Your task to perform on an android device: In the Wynk Music app , create a playlist titled as evergreen and add the "The last ride ,Levels and Baller songs to the playlist .
Image 0: 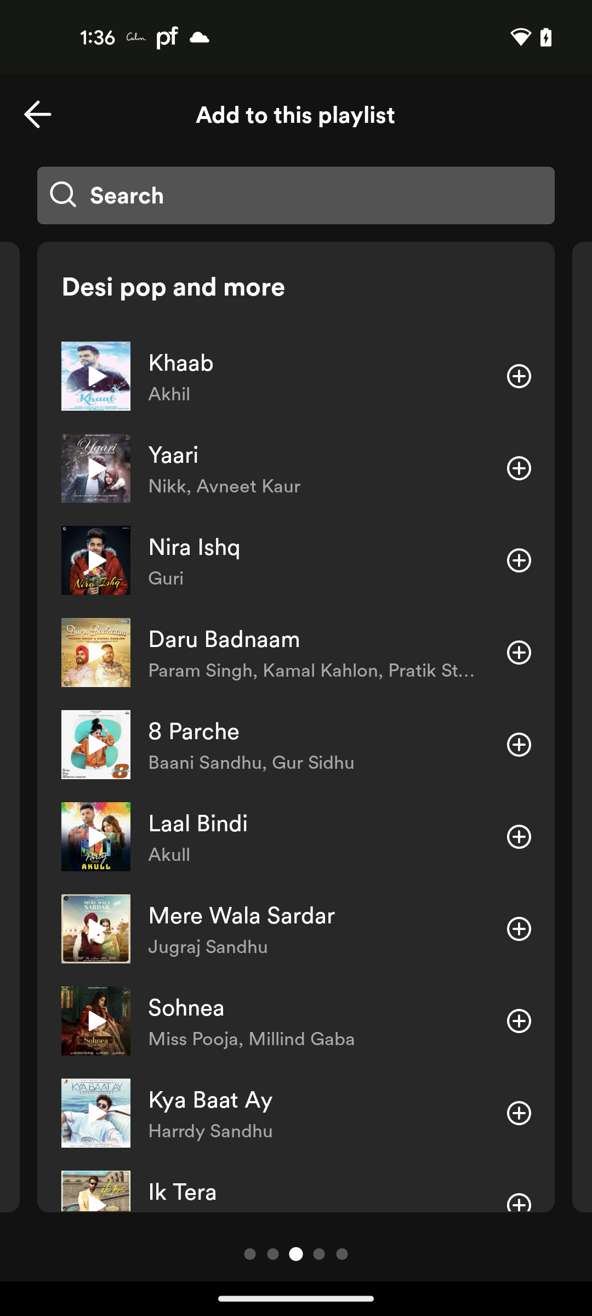
Open the Wynk Music app
Step 0: open app "Wynk Music"
Image 1: 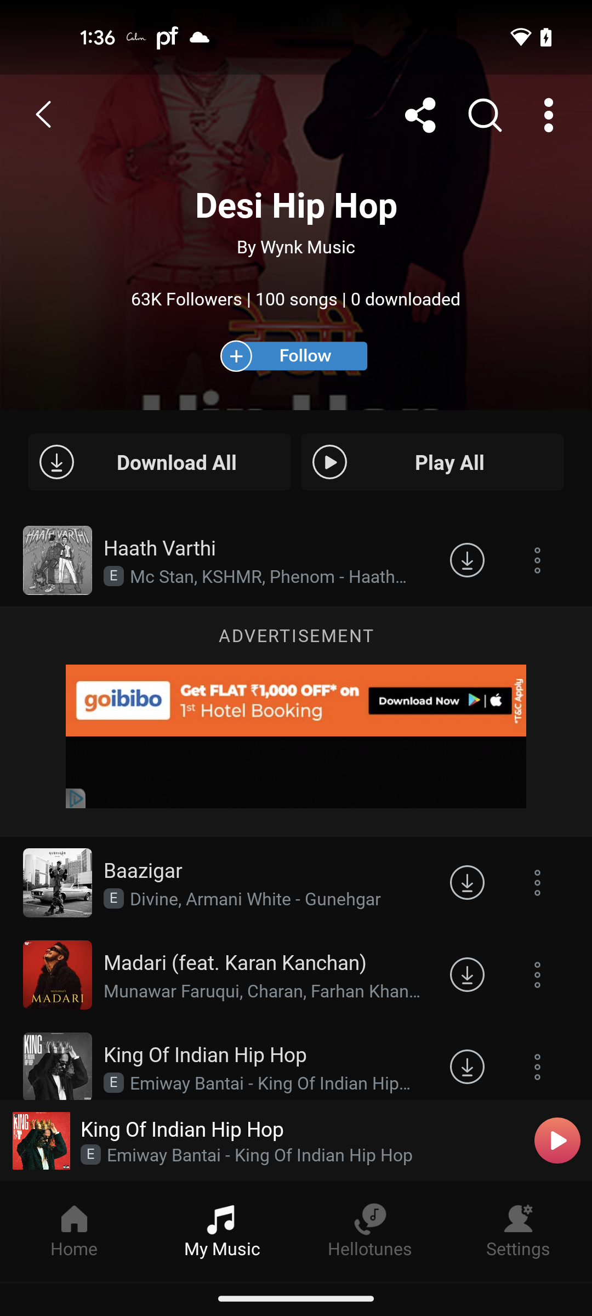
Get back to the previous page of the My Music section of the Wynk music app
Step 1: press back button
Image 2: 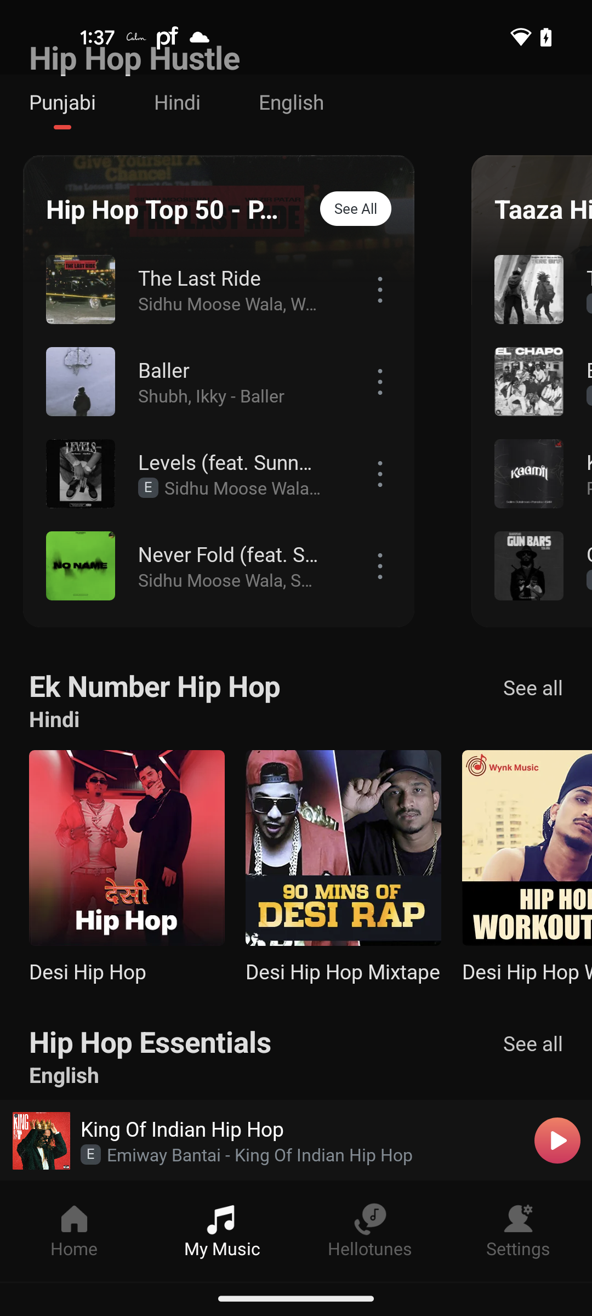
Click on the The last Ride songs three dot more button
Step 2: click (374, 291)
Image 3: 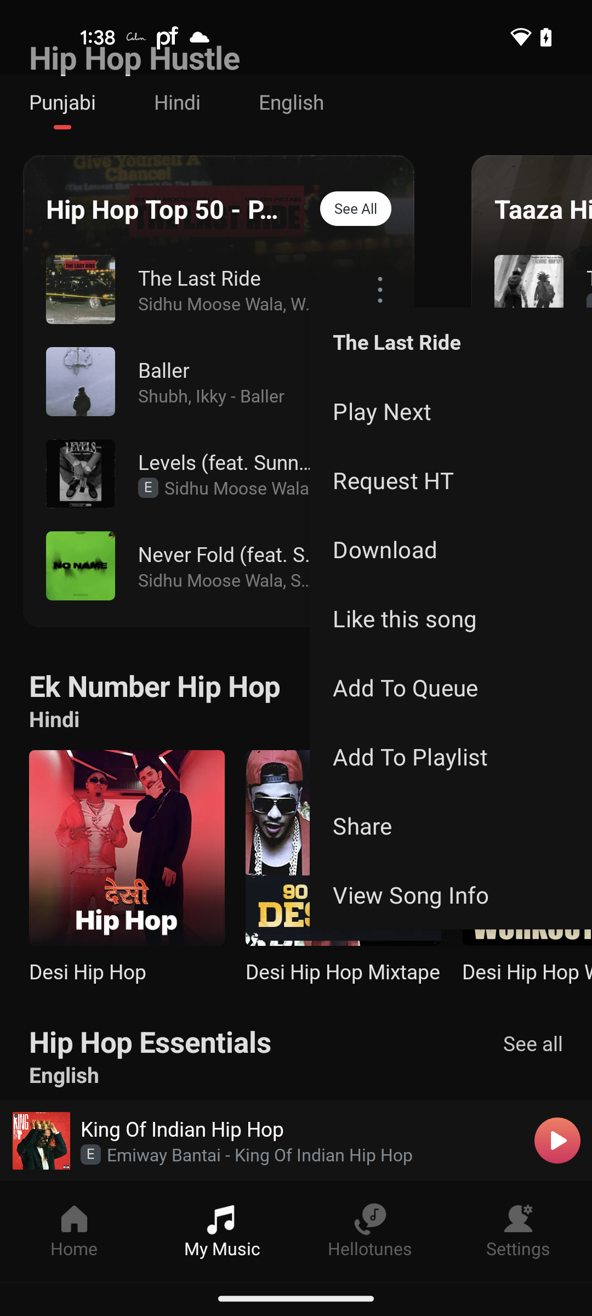
Click on the Add to playlist option
Step 3: click (451, 756)
Image 5: 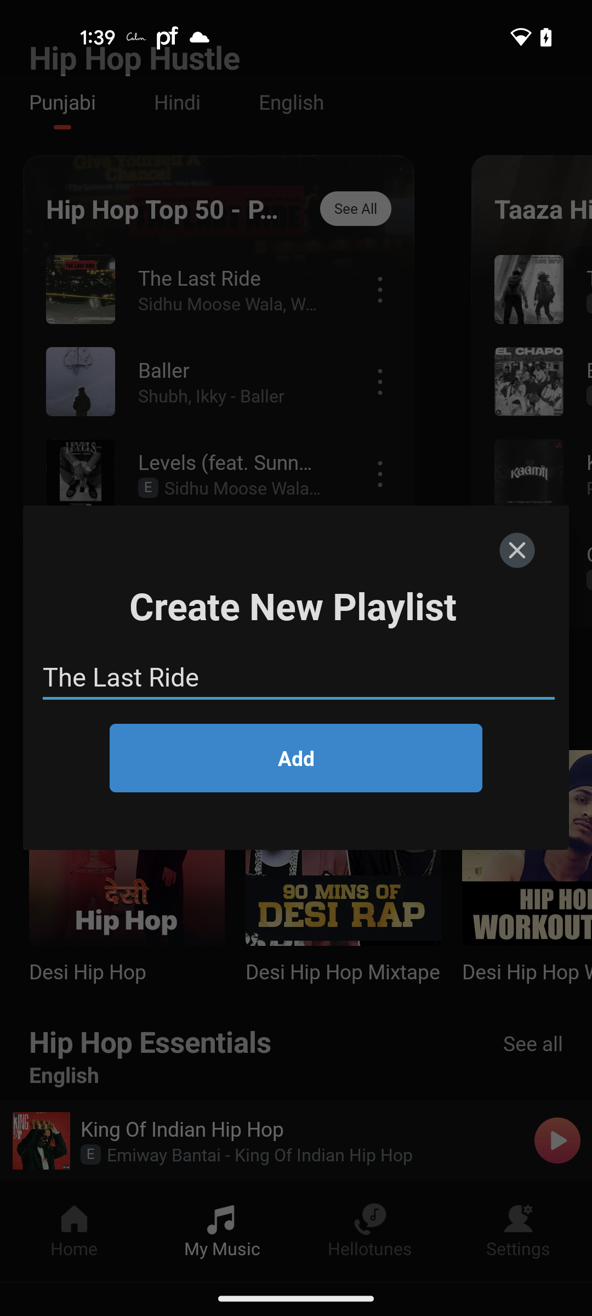
Click on the input name tab of the playlist in the pop up
Step 5: click (303, 677)
Image 6: 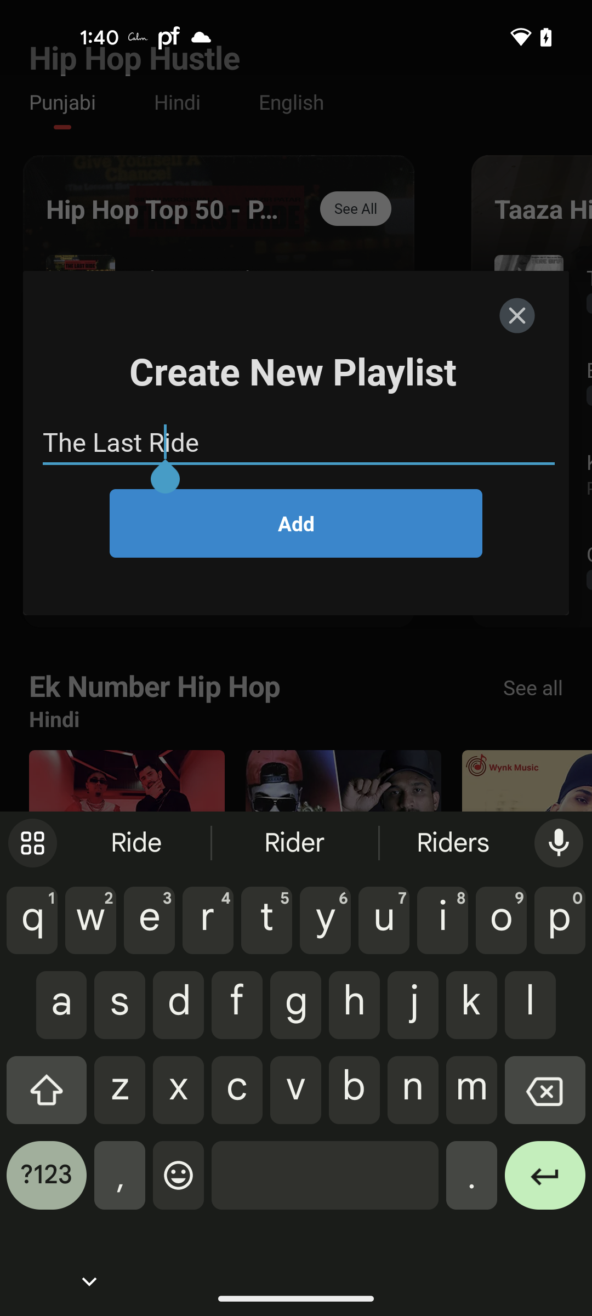
Add a title evergreen songs to the playlist
Step 6: type "evergreen songs"
Image 7: 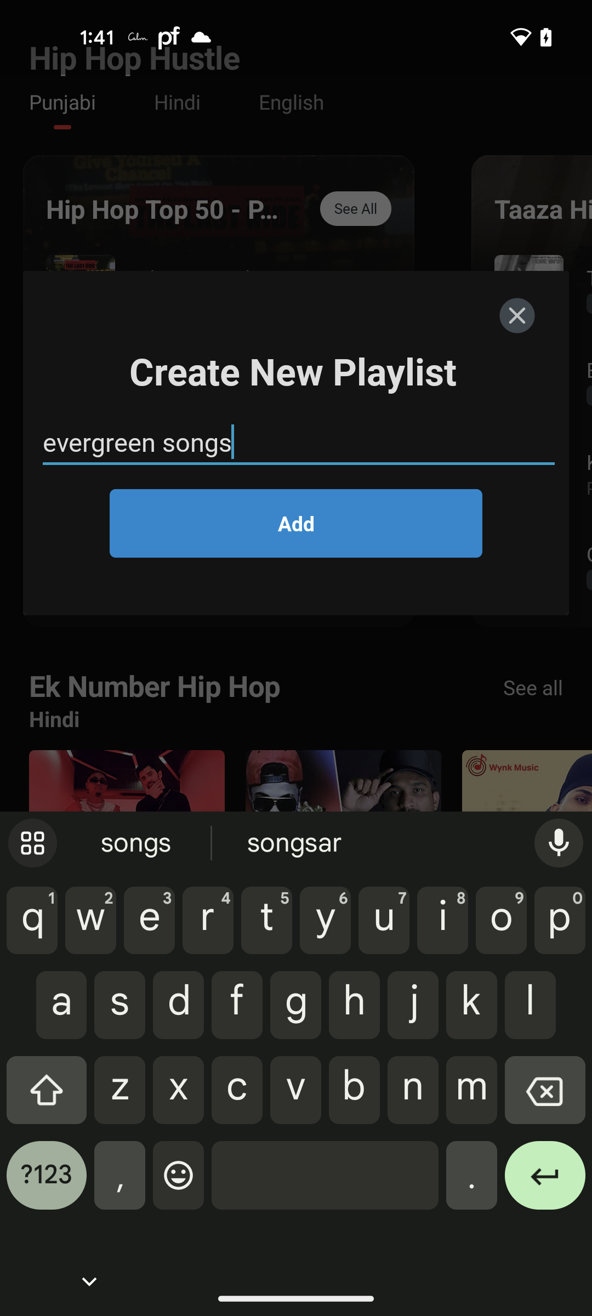
Click on the Add button
Step 7: click (295, 523)
Image 8: 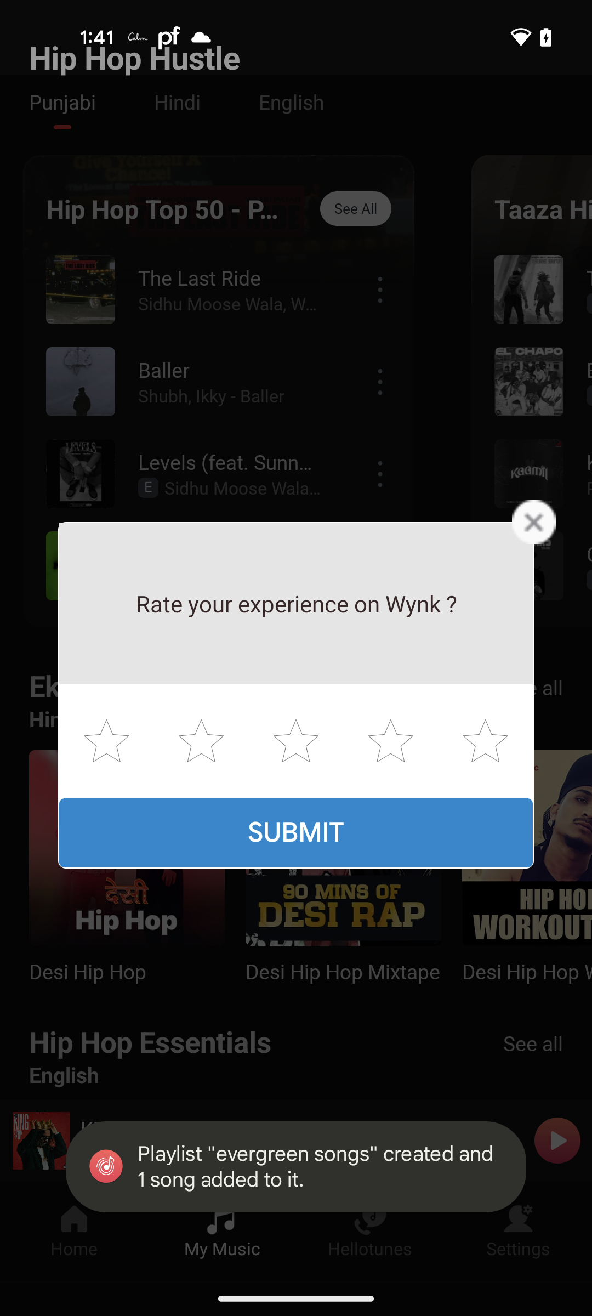
Close the pop up
Step 8: click (534, 530)
Image 9: 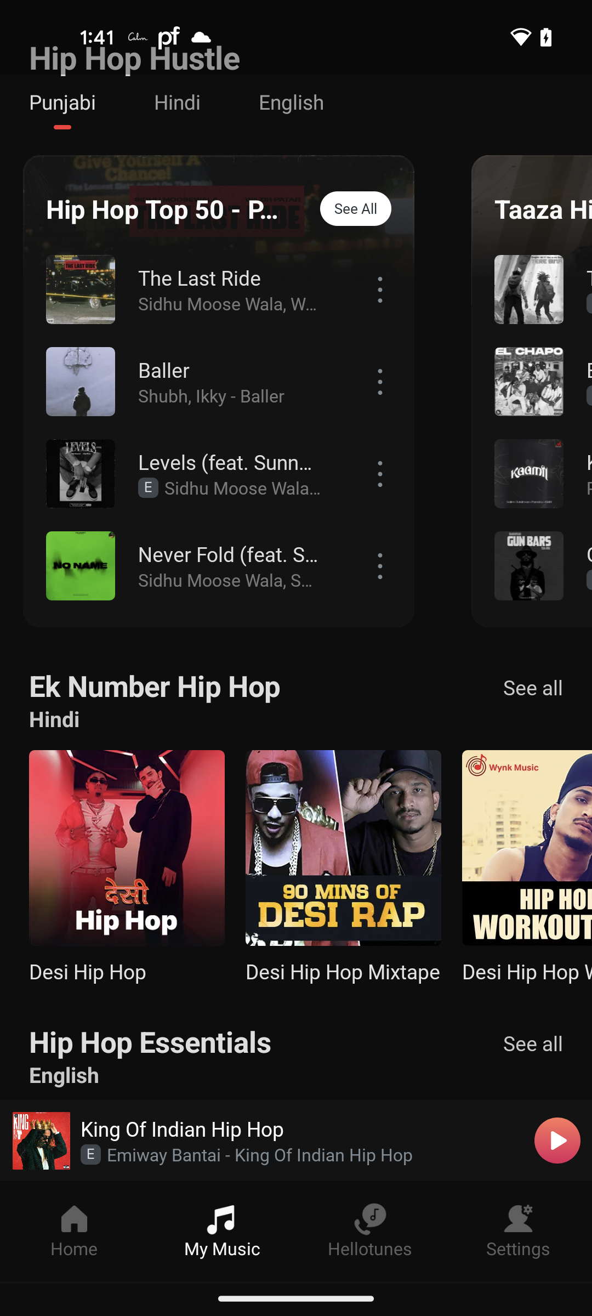
Click on the three dots more button of the Baller song
Step 9: click (371, 381)
Image 10: 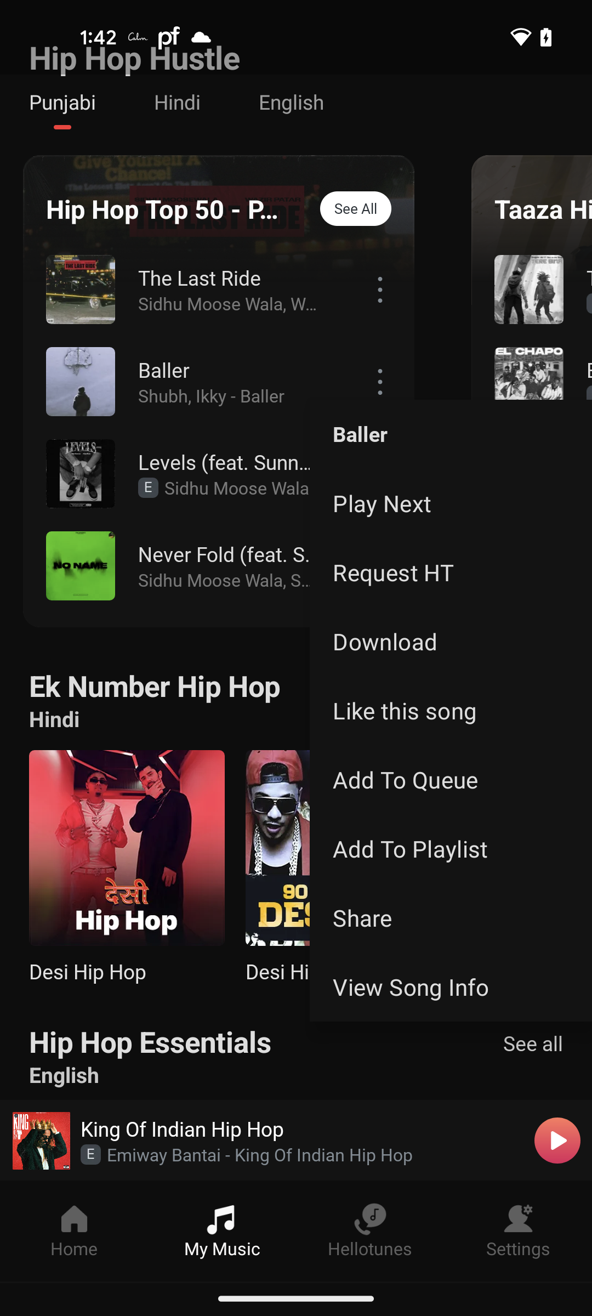
Click on the Add to playlist option
Step 10: click (451, 848)
Image 11: 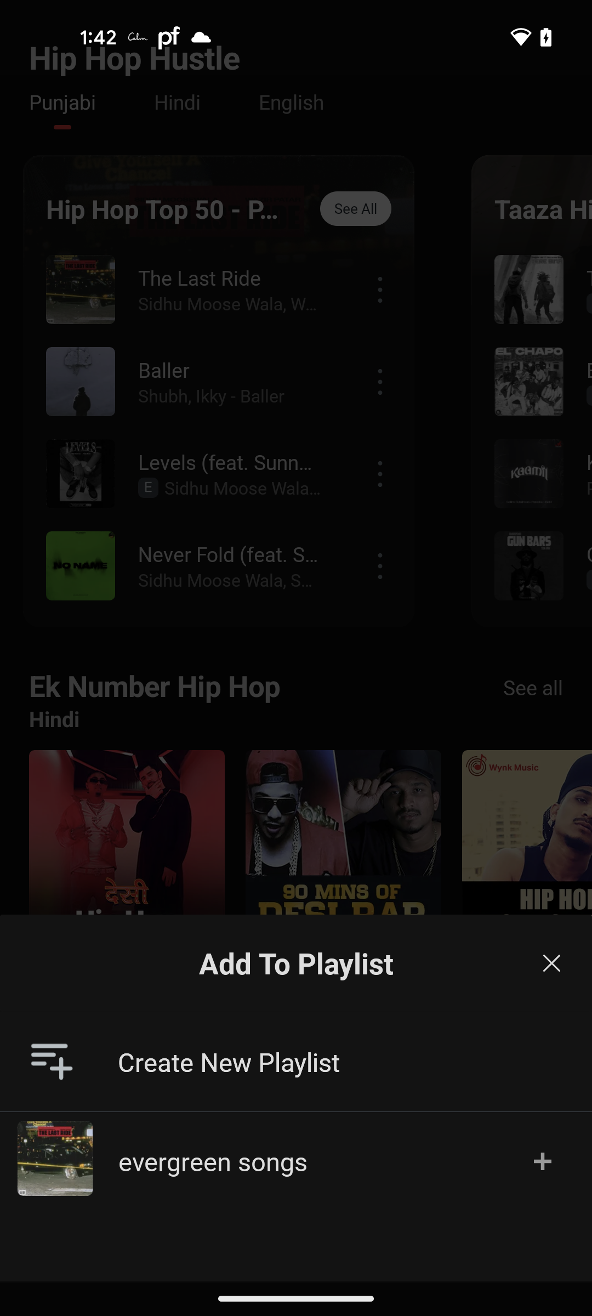
Choose evergreen songs playlist
Step 11: click (326, 1154)
Image 12: 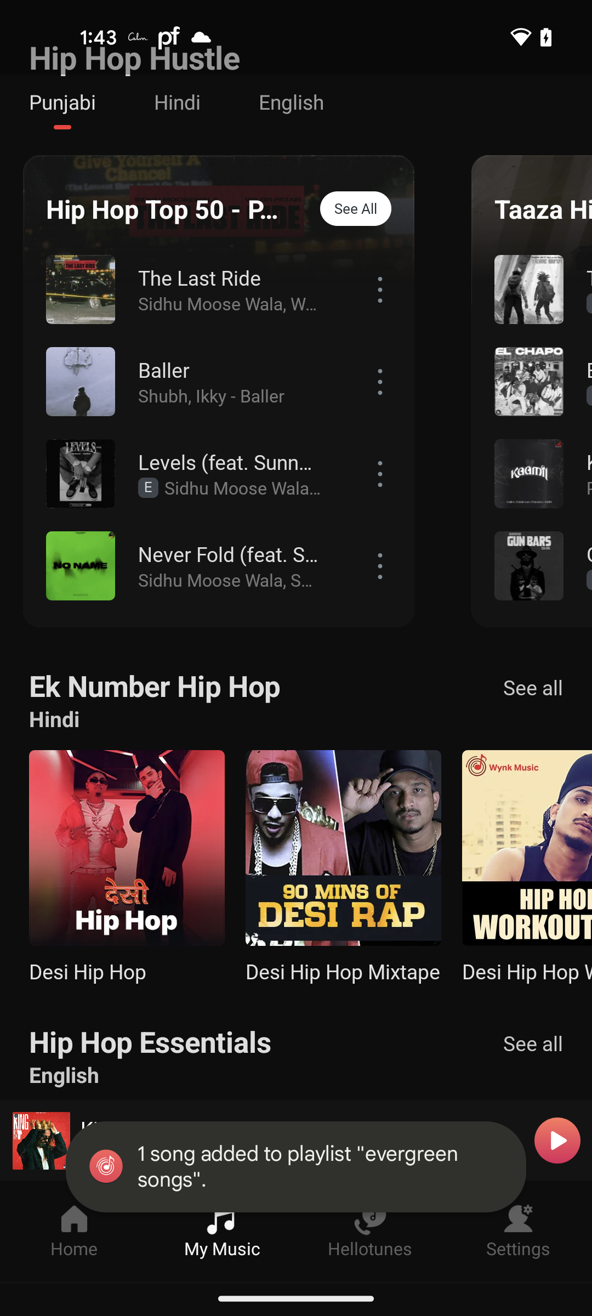
Click on the three dots of the Levels songs
Step 12: click (377, 469)
Image 13: 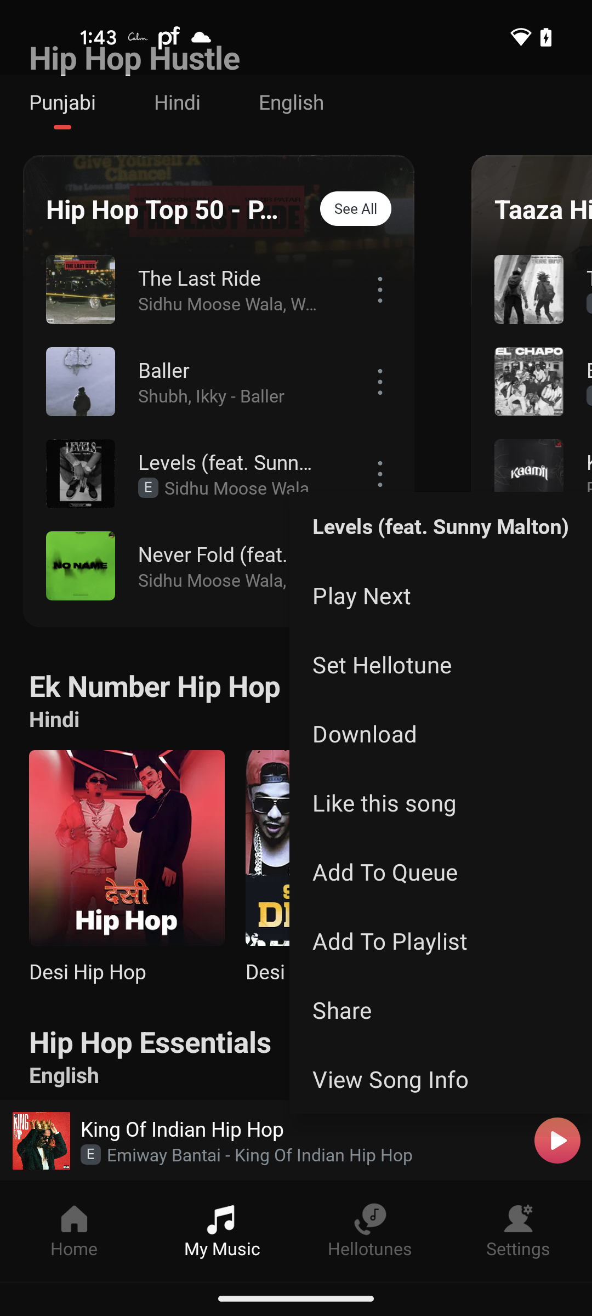
Click on the Add to Playlist option
Step 13: click (441, 940)
Image 14: 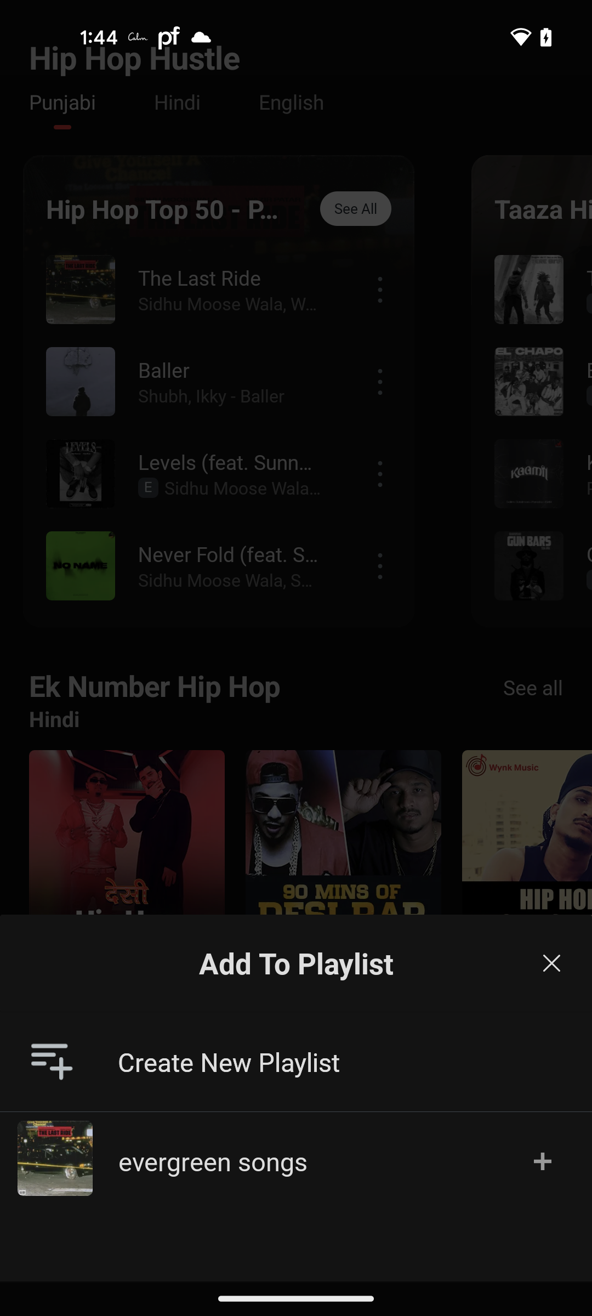
Choose evergreen songs playlist
Step 14: click (326, 1154)